Your task to perform on an android device: Using the Currency app, I would like to know the historical AED to GBP exchange rates over the previous five years.
Image 0: 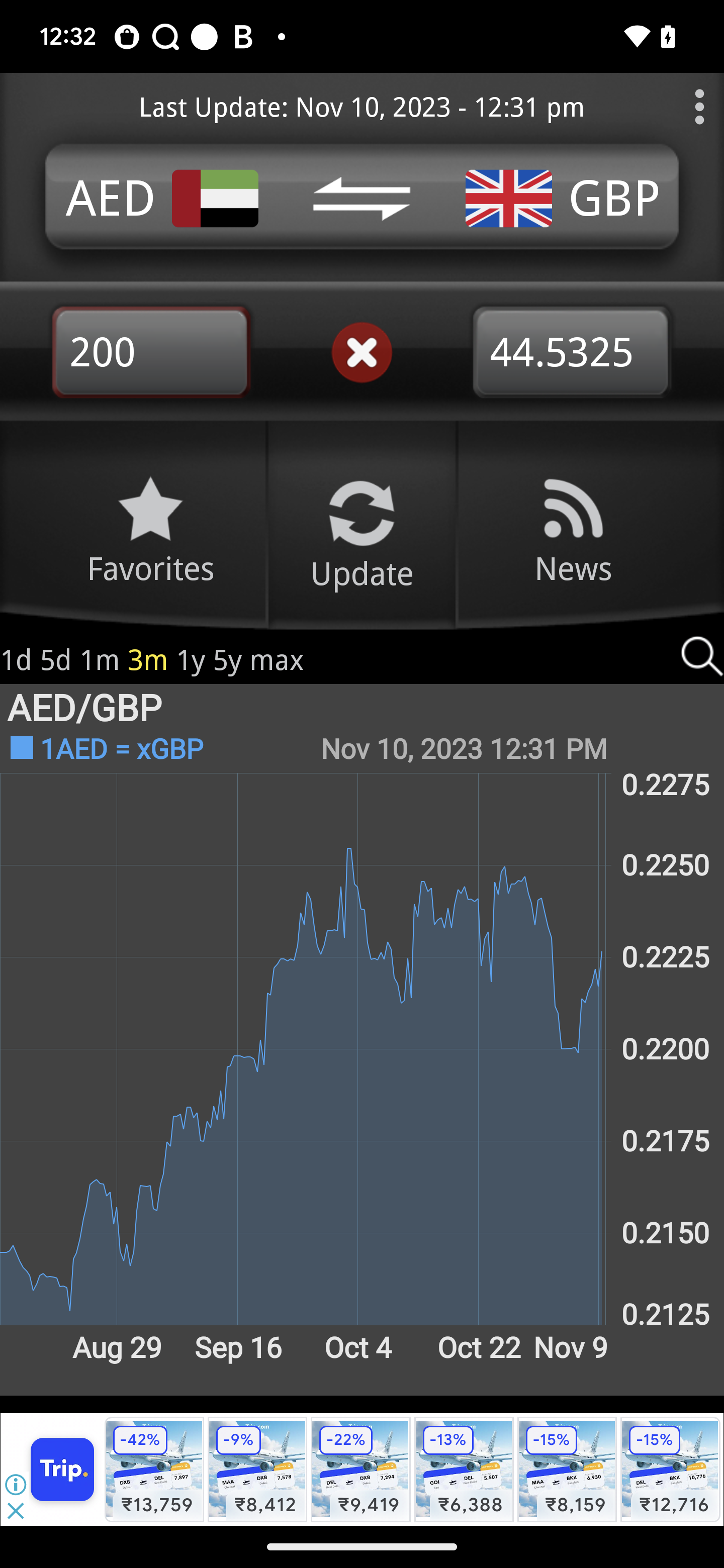
Click on the 5 year option to view the history of the currency
Step 0: click (151, 660)
Image 1: 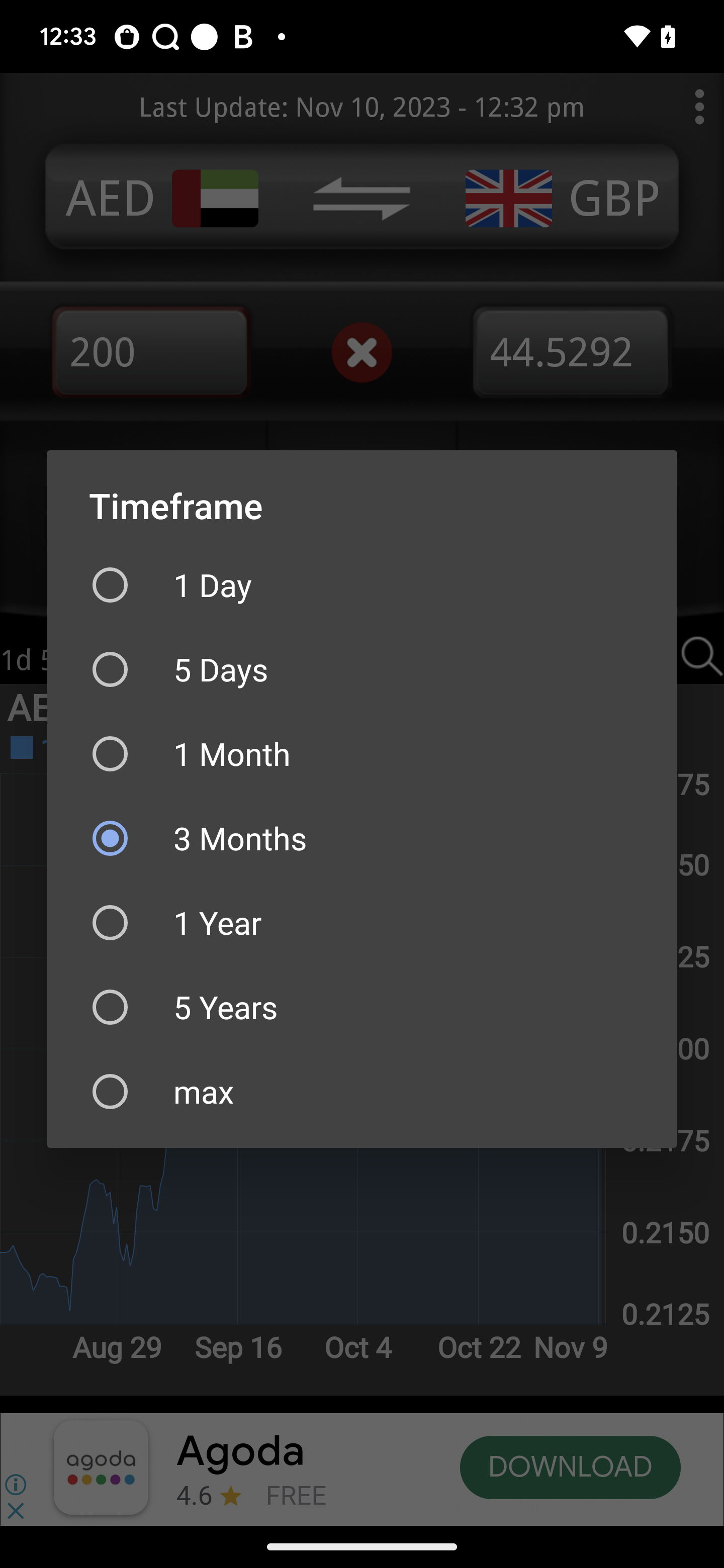
Click on the 5 year option
Step 1: click (361, 1007)
Image 2: 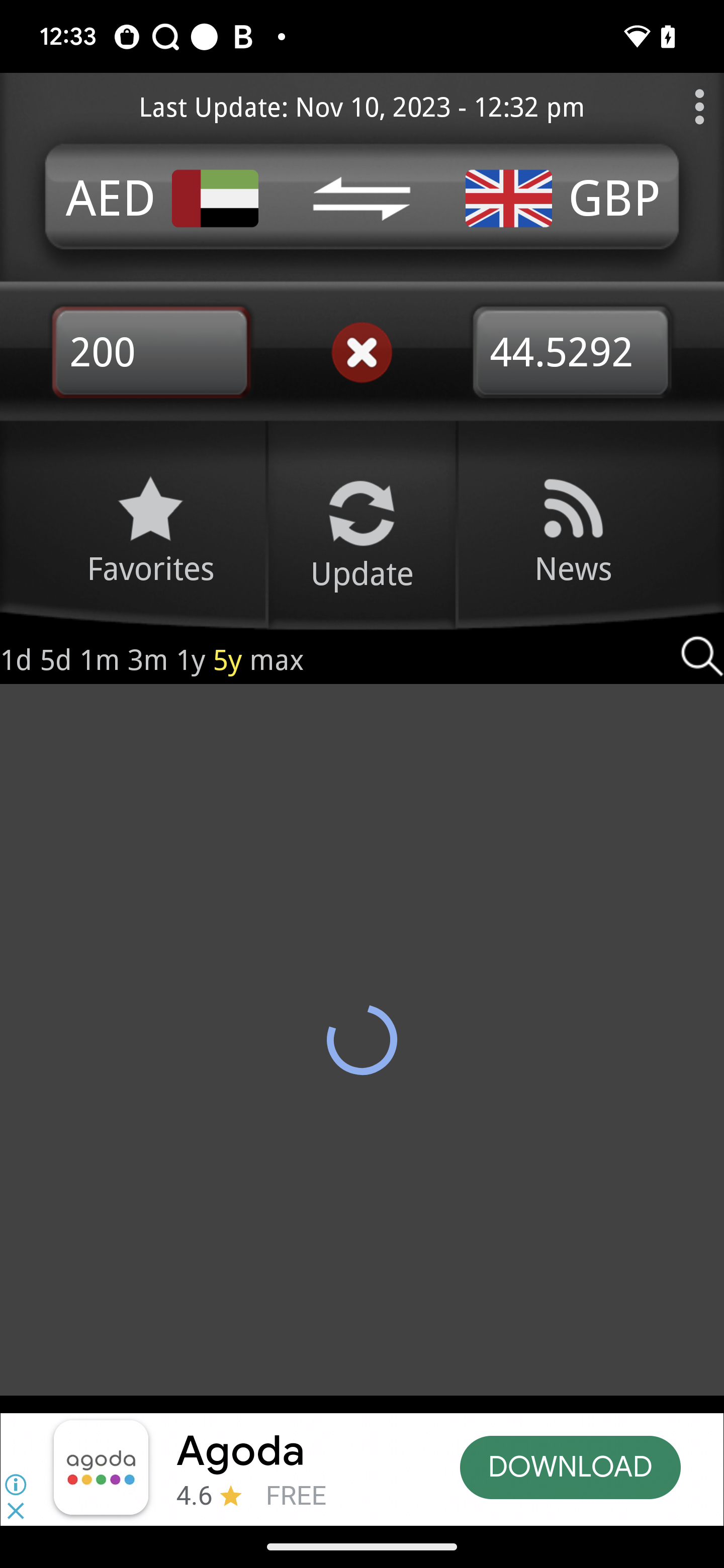
Click on the 5 year option
Step 2: wait